Your task to perform on an android device: I want to complete my first lesson of Hindi today.
Image 1: 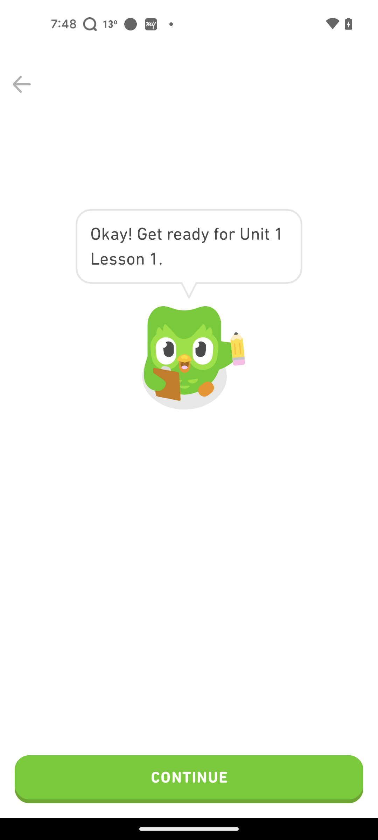
Click on continue.
Step 1: click (189, 779)
Image 3: 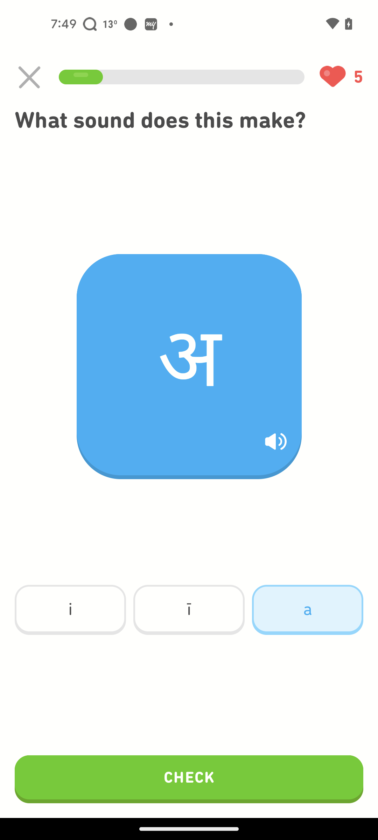
Click on check button.
Step 3: click (189, 779)
Image 4: 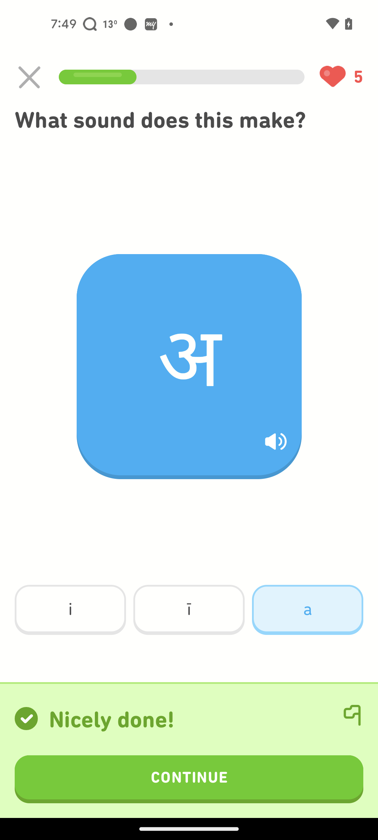
Click on continue button.
Step 4: click (189, 779)
Image 5: 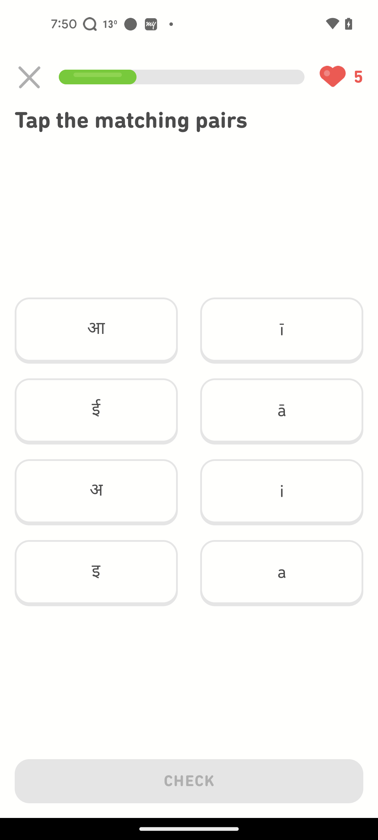
Click on first alphabet of Hindi.
Step 5: click (96, 330)
Image 6: 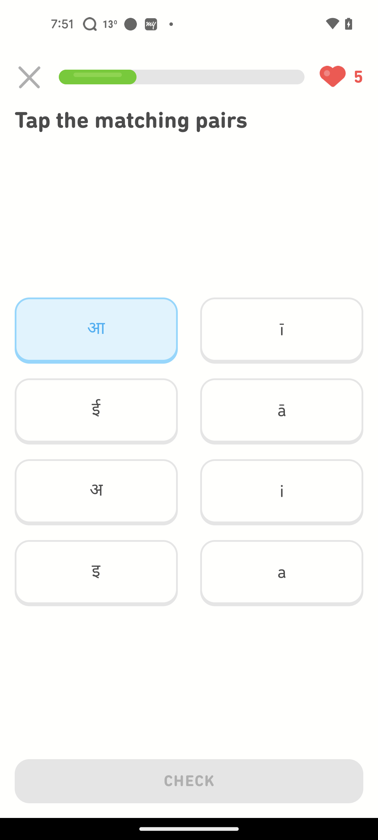
Click on a option.
Step 6: click (282, 411)
Image 7: 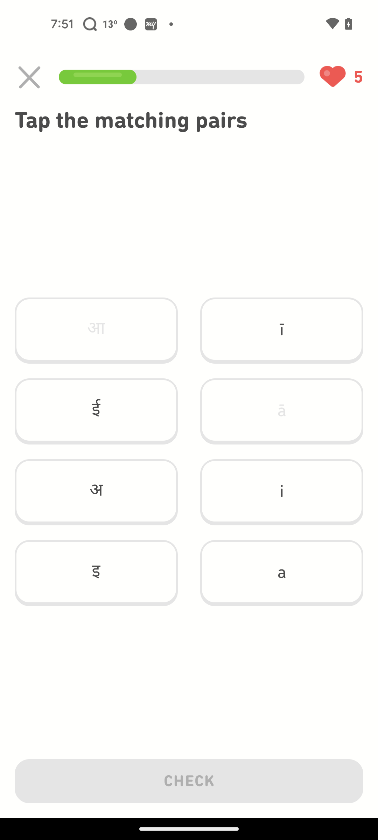
Click on the second letter of Hindi.
Step 7: click (96, 411)
Image 8: 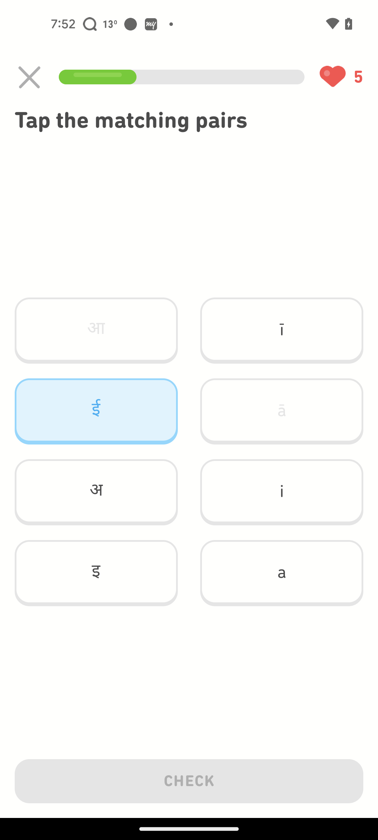
Click on the first English letter.
Step 8: click (282, 330)
Image 9: 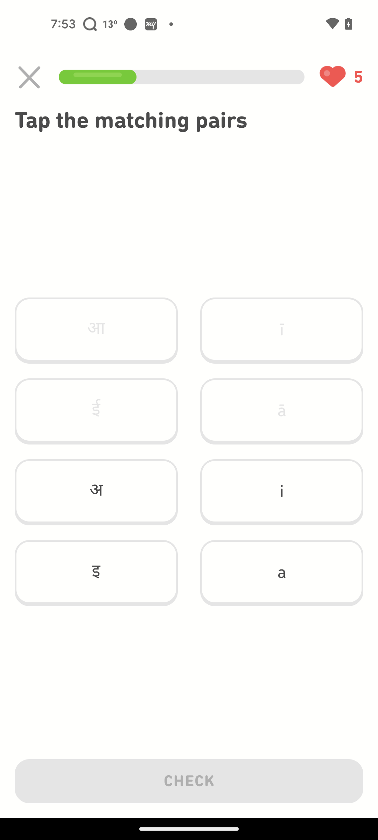
Click on the third Hindi letter.
Step 9: click (96, 492)
Image 10: 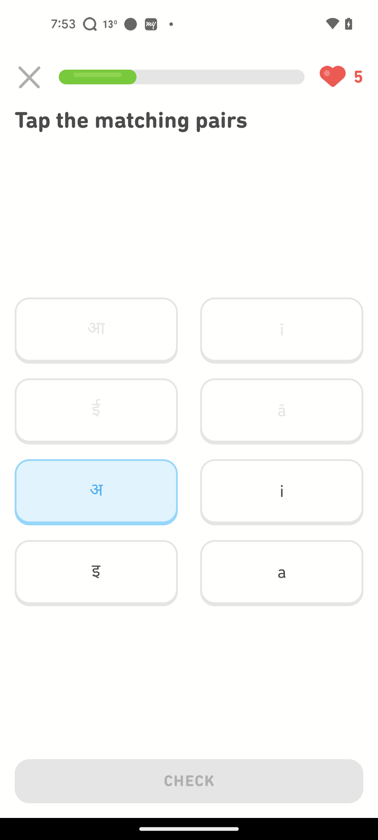
Click on 'i' option.
Step 10: click (282, 492)
Image 11: 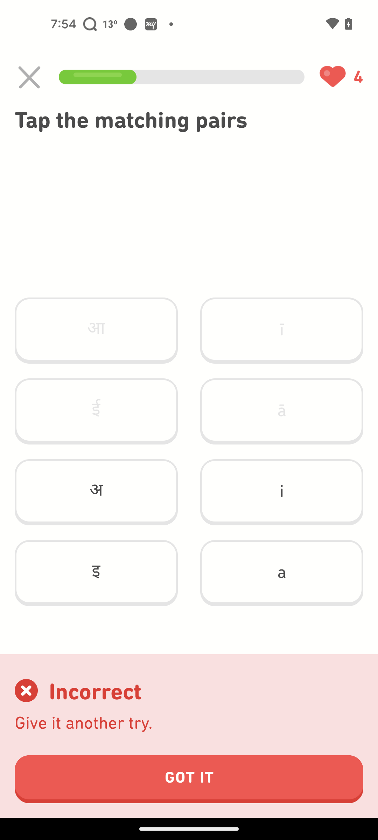
Click on GOT IT button.
Step 11: click (189, 779)
Image 12: 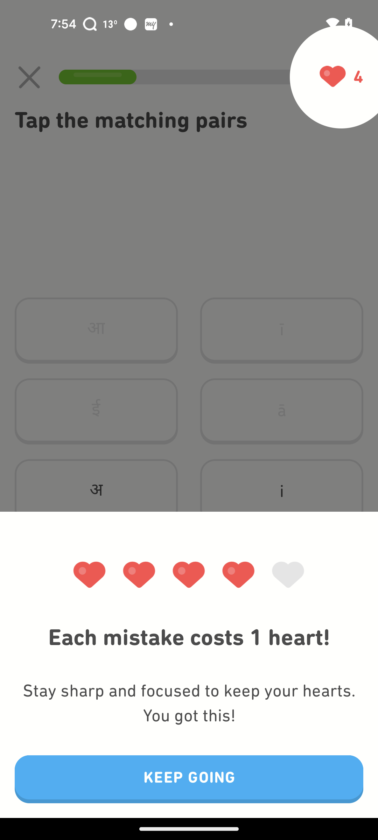
Click on Keep Going button on the bottom of the screen.
Step 12: click (189, 779)
Image 13: 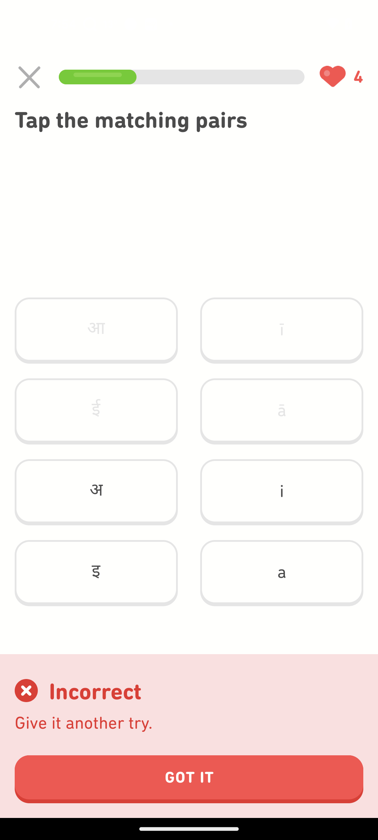
Click on Got It button on the bottom of the screen.
Step 13: click (189, 779)
Image 14: 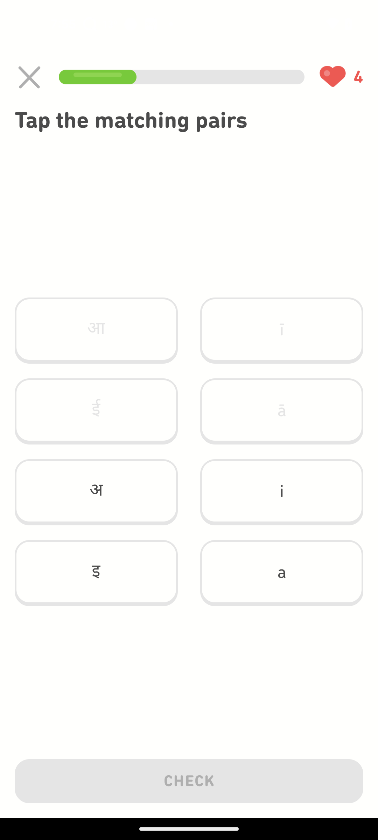
Click on the third Hindi letter.
Step 14: click (96, 492)
Image 16: 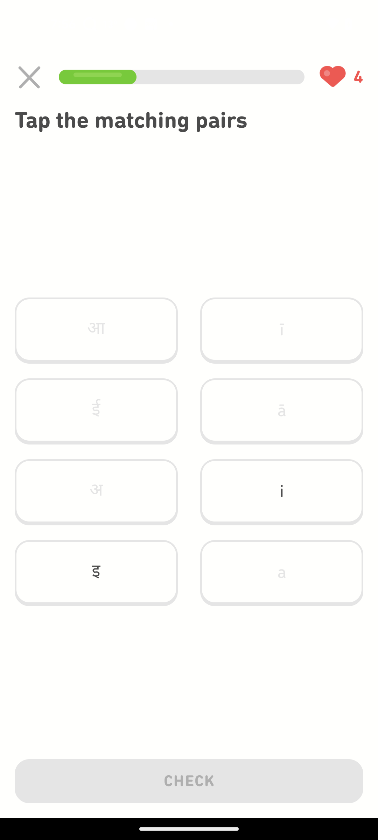
Click on the fourth Hindi letter.
Step 16: click (96, 573)
Image 17: 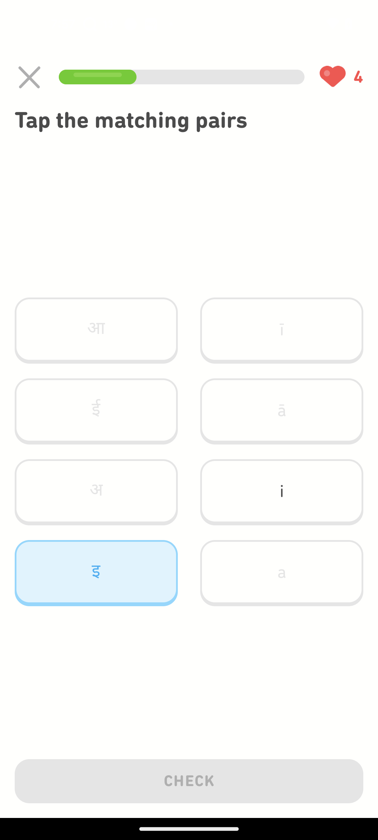
Click on the 'i' option on the right side.
Step 17: click (282, 492)
Image 18: 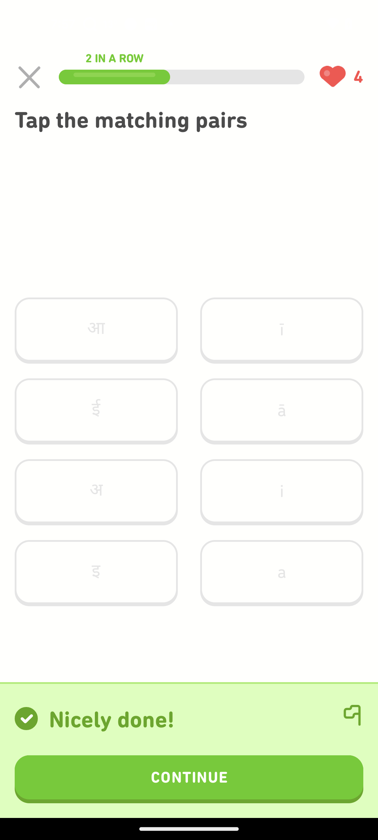
Click on Continue button on the bottom of the screen.
Step 18: click (189, 779)
Image 19: 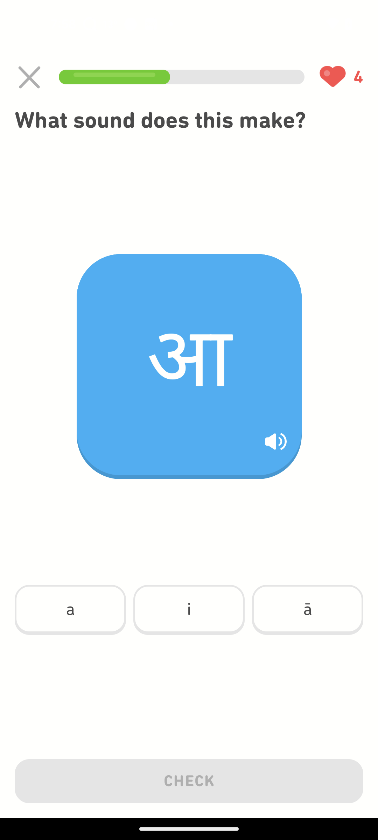
Click on the third English letter option.
Step 19: click (308, 610)
Image 20: 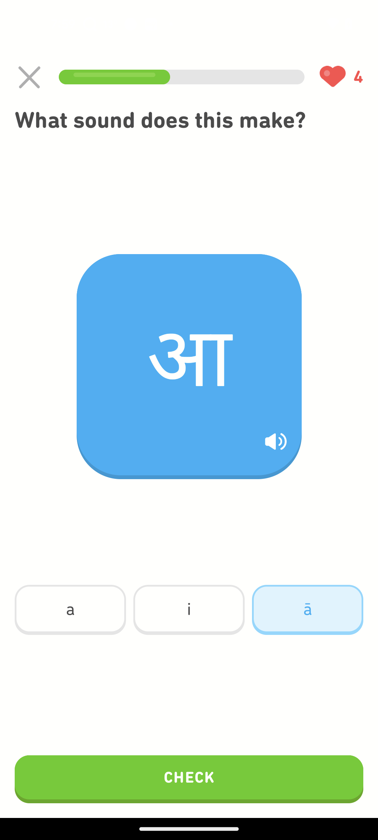
Click on the check button on the bottom of the screen.
Step 20: click (189, 779)
Image 21: 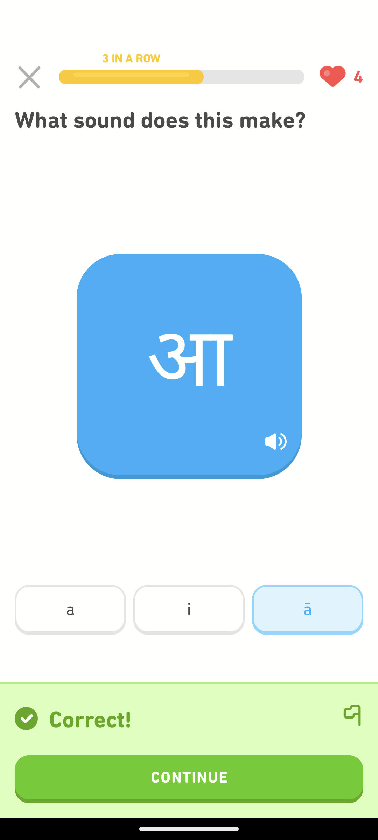
Click on Continue button.
Step 21: click (189, 779)
Image 22: 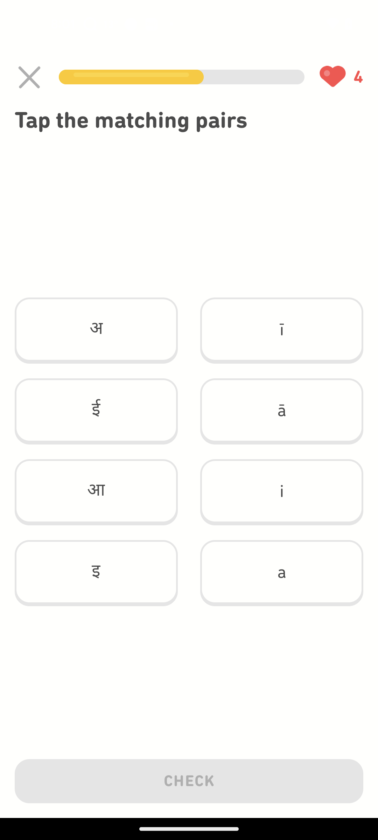
Click on the first Hindi letter.
Step 22: click (96, 330)
Image 23: 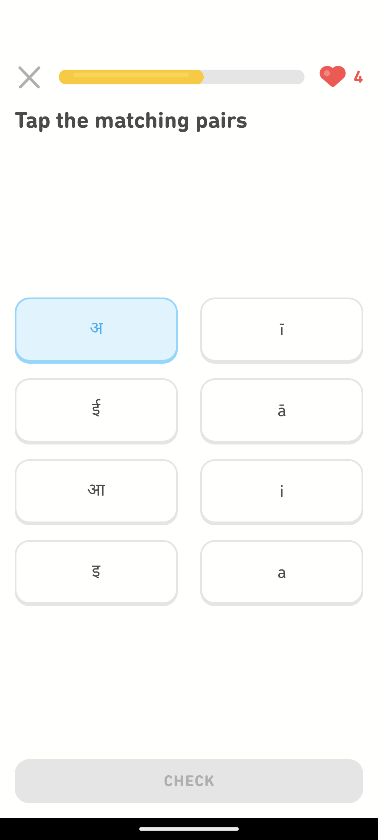
Click on a option on the bottom right side of the screen.
Step 23: click (282, 573)
Image 24: 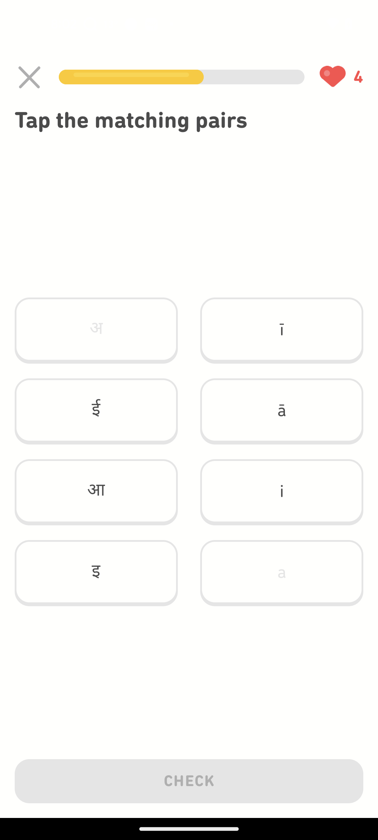
Click on second Hindi letter on the left side.
Step 24: click (96, 411)
Image 25: 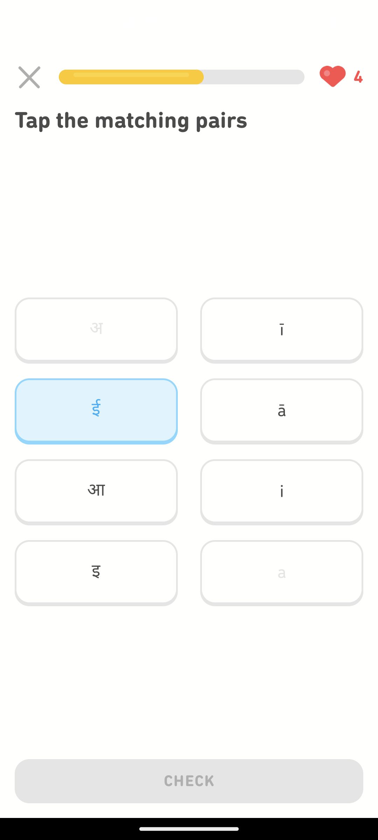
Click on the first English letter on the right side.
Step 25: click (282, 330)
Image 26: 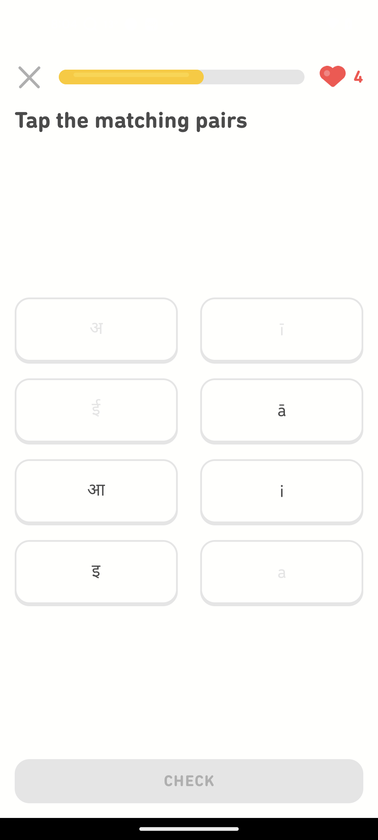
Click on third Hindi letter.
Step 26: click (96, 492)
Image 27: 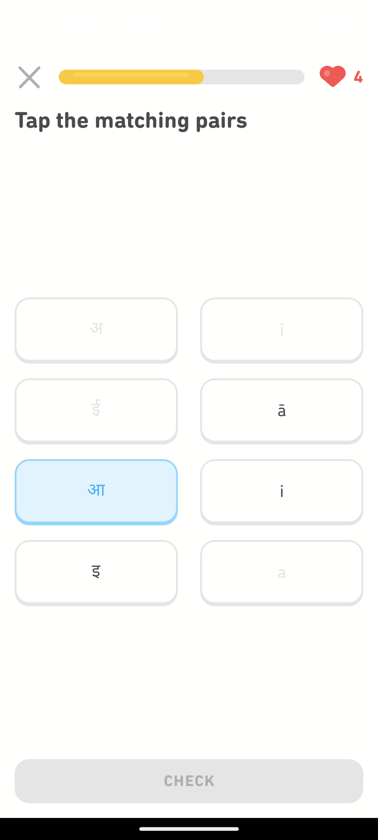
Click on the second English letter on the right side.
Step 27: click (282, 411)
Image 28: 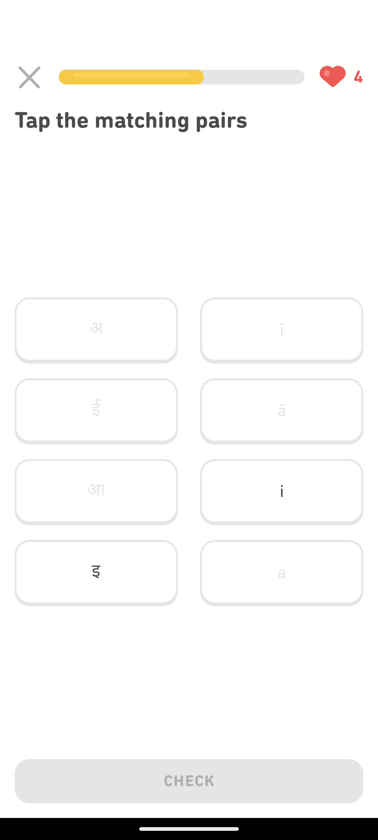
Click on the fourth Hindi letter on the left side.
Step 28: click (96, 573)
Image 29: 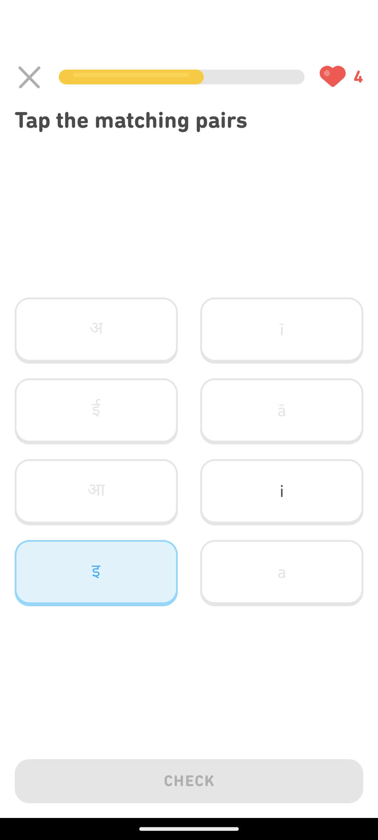
Click on the third English letter on the right side.
Step 29: click (282, 492)
Image 31: 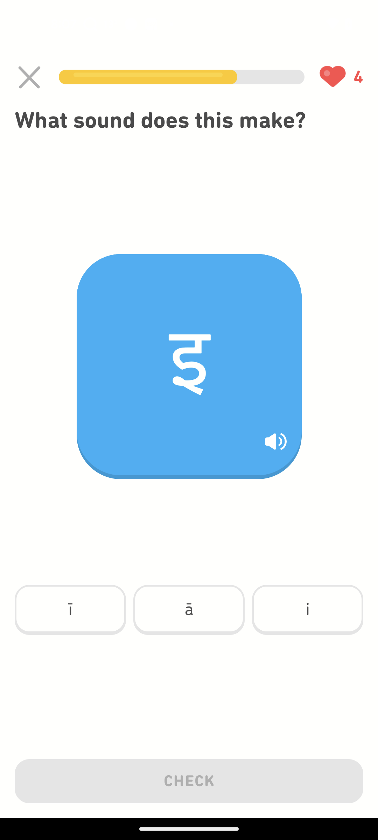
Click on the i option on the bottom right side of the screen.
Step 31: click (308, 610)
Image 32: 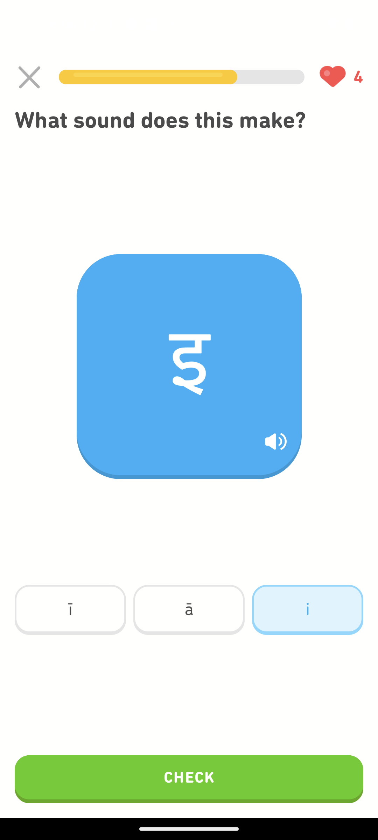
Click on check button on the bottom of the screen.
Step 32: click (189, 779)
Image 33: 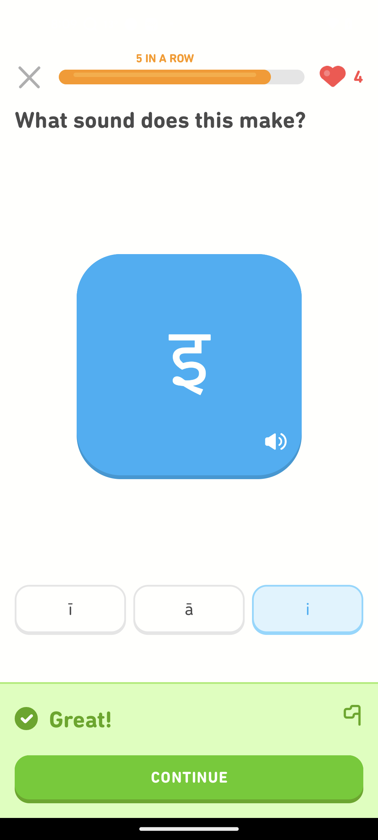
Click on continue button on the bottom of the screen.
Step 33: click (189, 779)
Image 34: 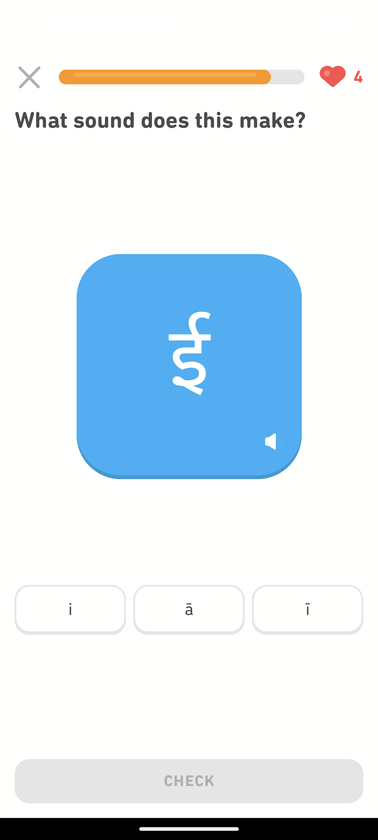
Click on the third option on the bottom of the screen.
Step 34: click (308, 610)
Image 35: 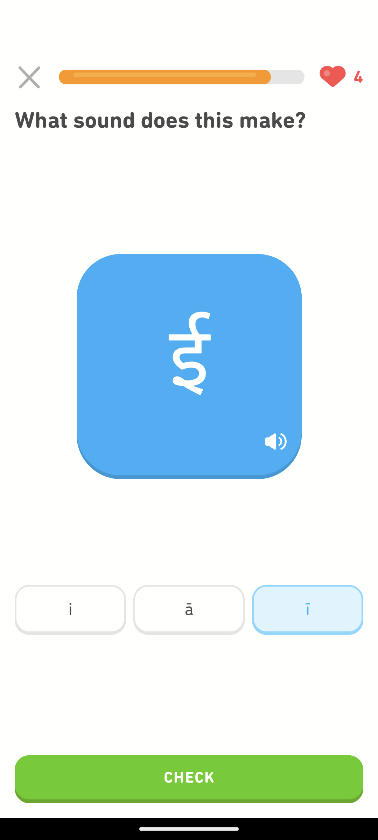
Click on check button on the bottom of the screen.
Step 35: click (189, 779)
Image 36: 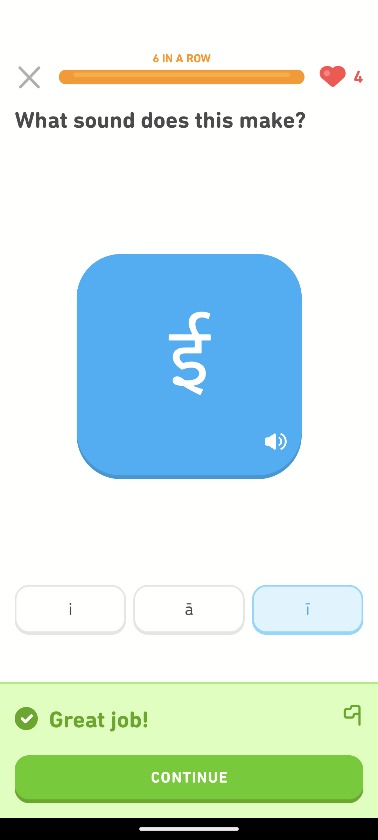
Click on continue button on the bottom of the screen.
Step 36: click (189, 779)